Your task to perform on an android device: I want to see the shoes from the Reebok brand.
Image 0: 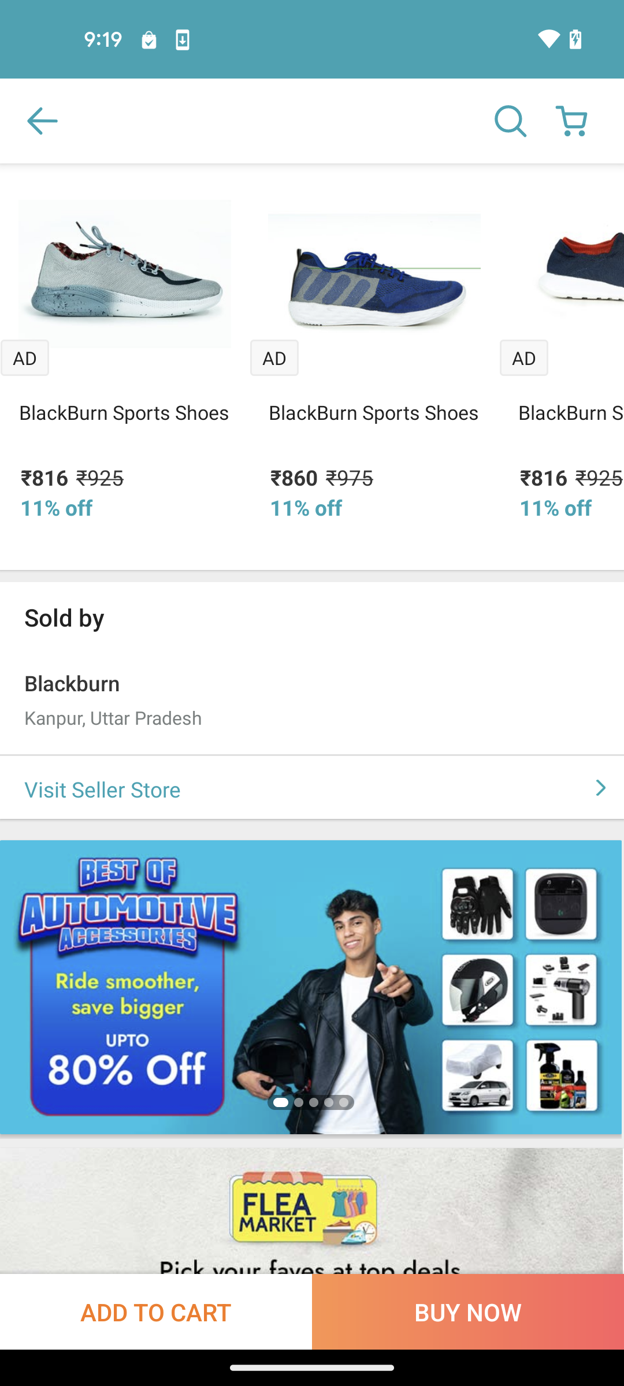
go back
Step 0: press back button
Image 1: 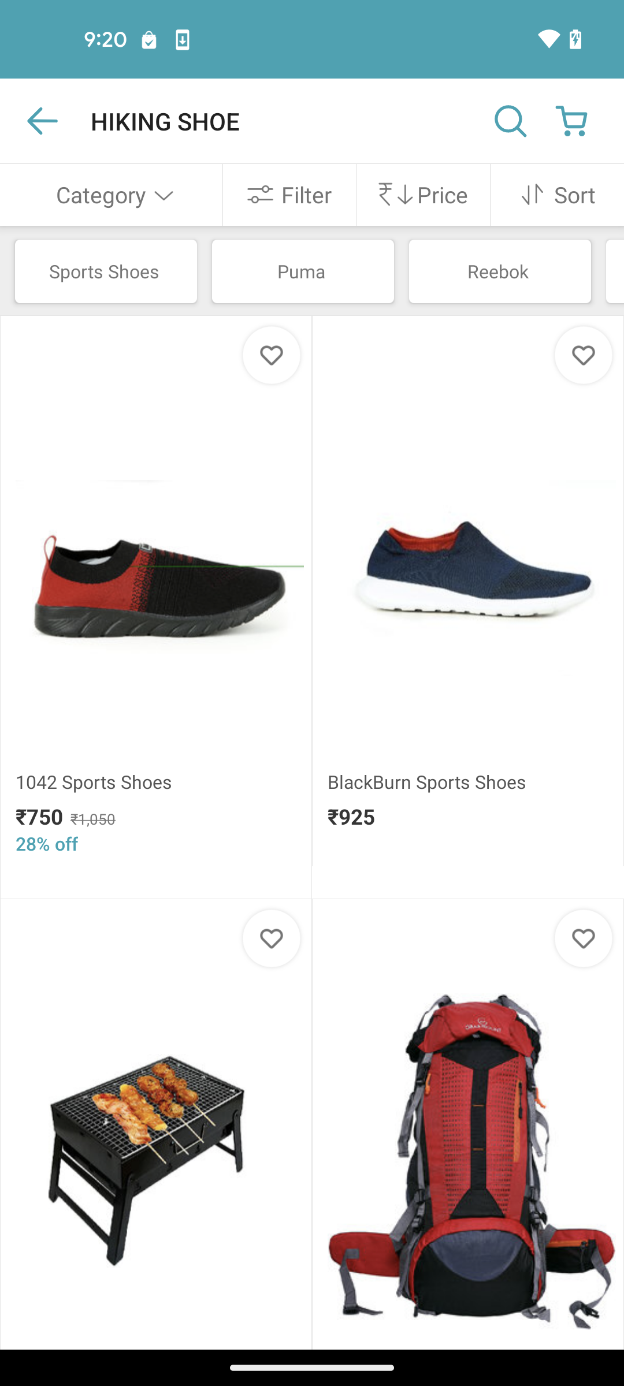
click on the filter option
Step 1: click (295, 220)
Image 2: 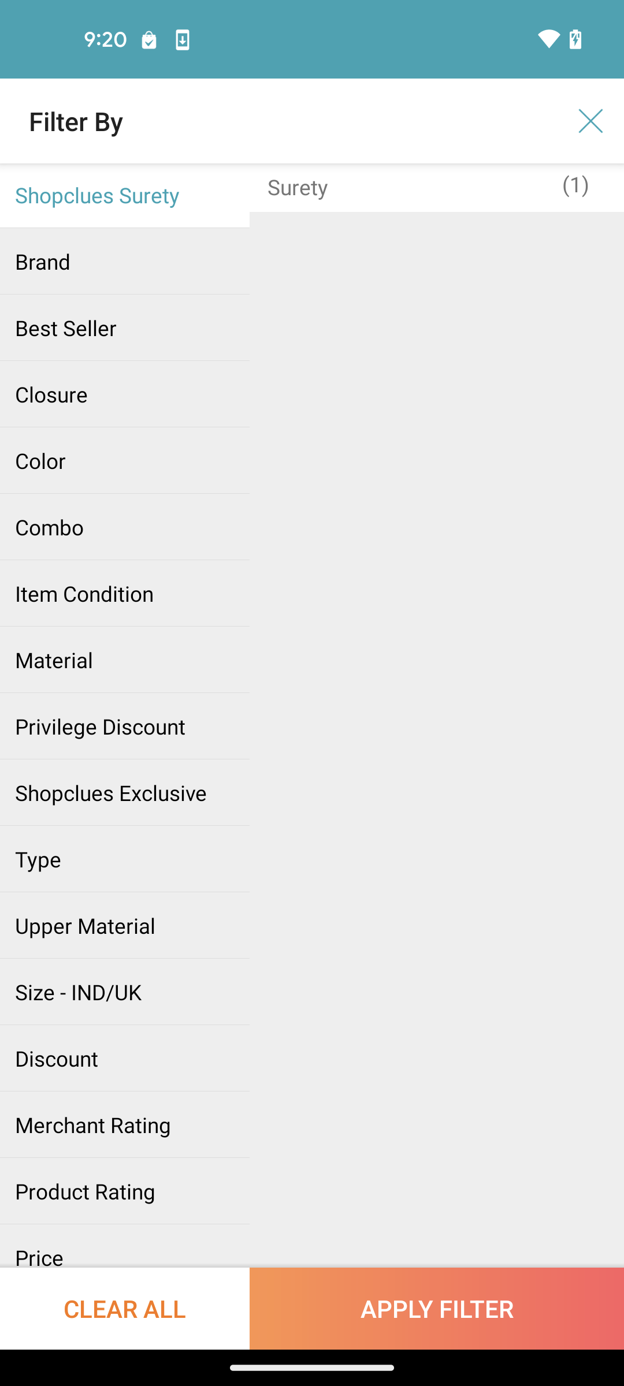
click on the brand section
Step 2: click (125, 261)
Image 4: 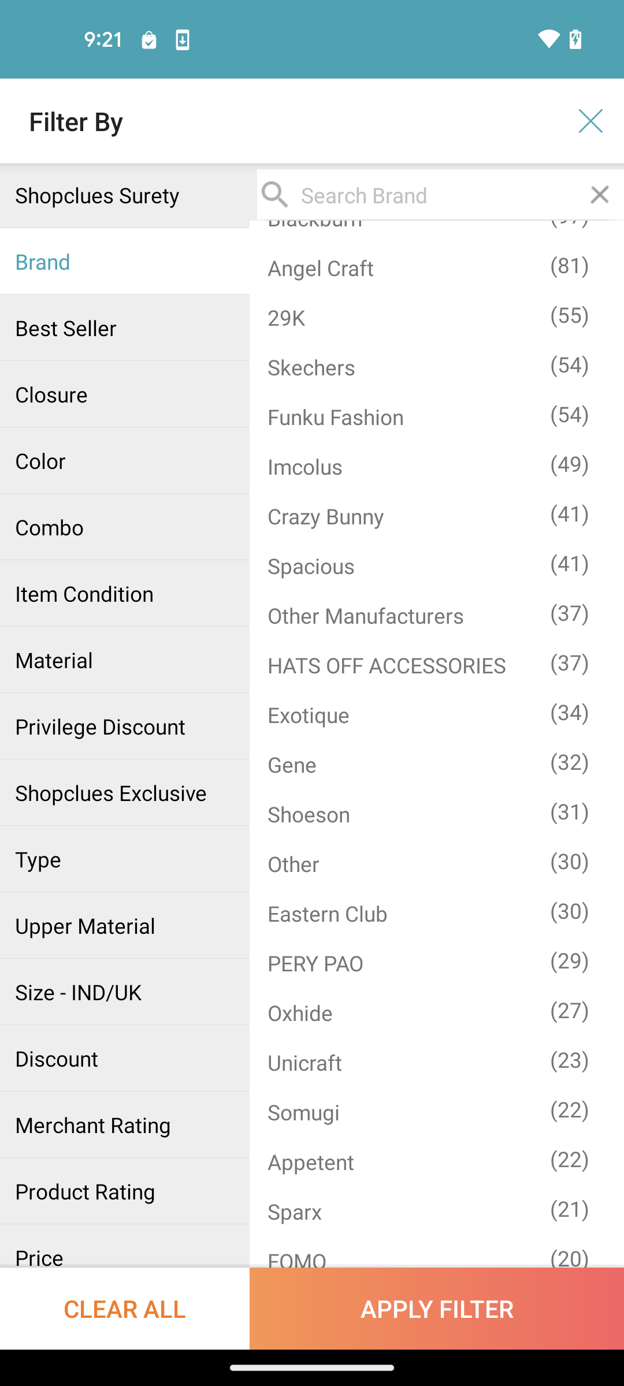
scroll down
Step 4: scroll down
Image 5: 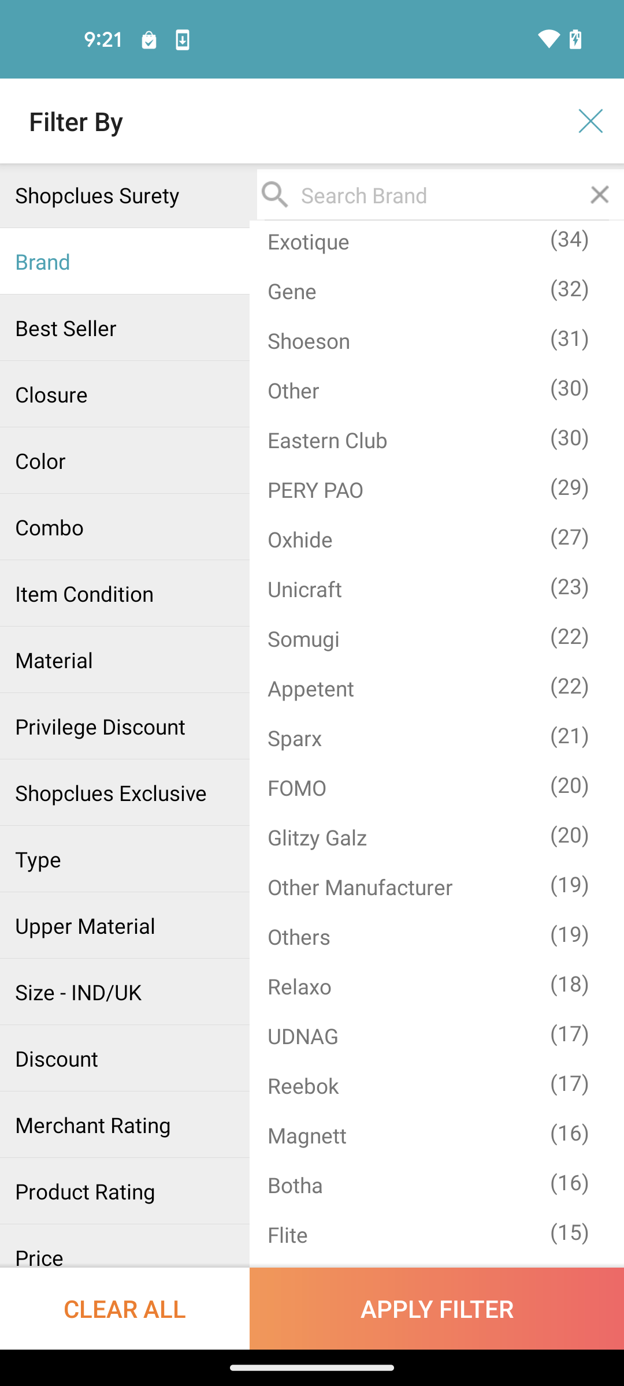
select the Reebok brand
Step 5: click (303, 1085)